Your task to perform on an android device: I really like the material of the hat thus i want to add it in the cart.
Image 0: 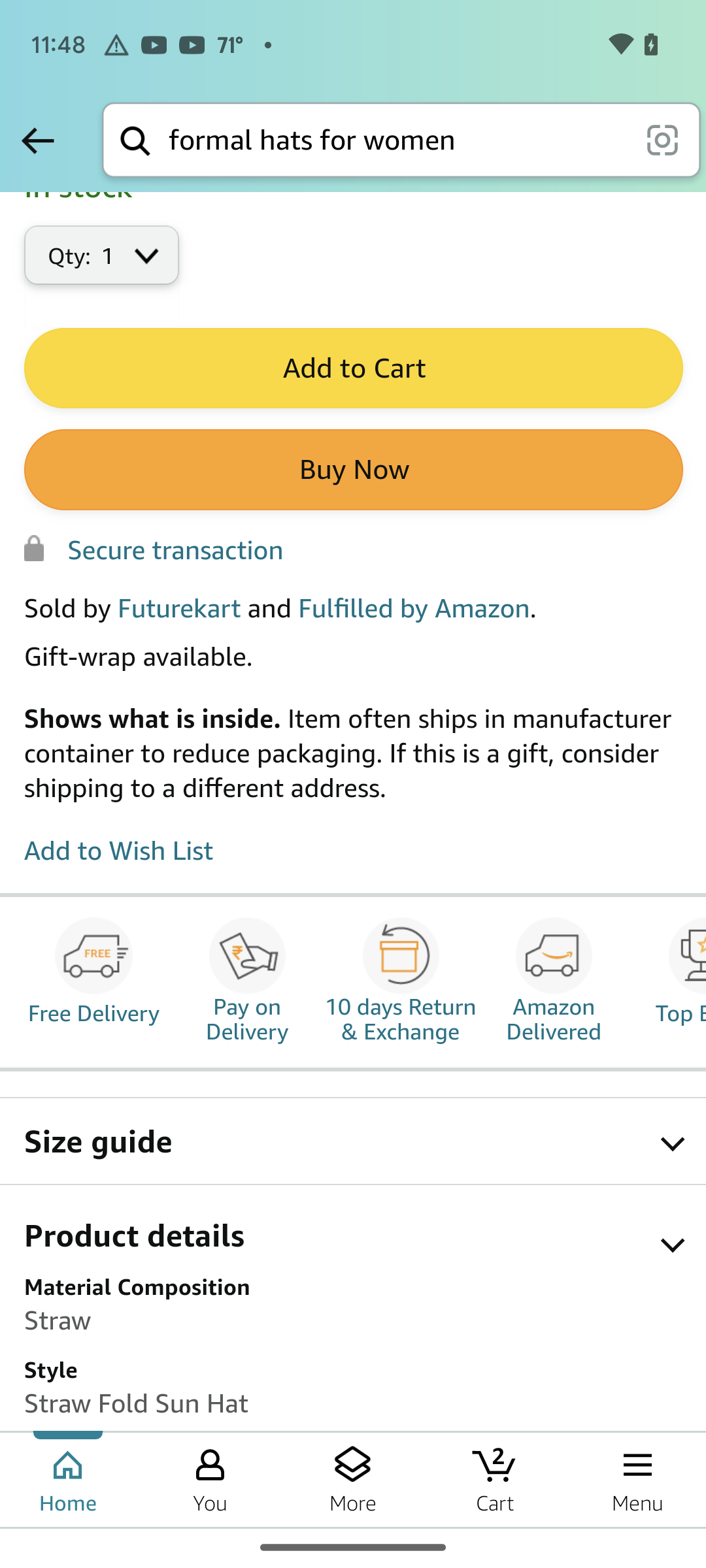
Click on add to cart option
Step 0: click (352, 368)